Your task to perform on an android device: In the Amazon app, look for a washing machine with LG in the brand filter.
Image 0: 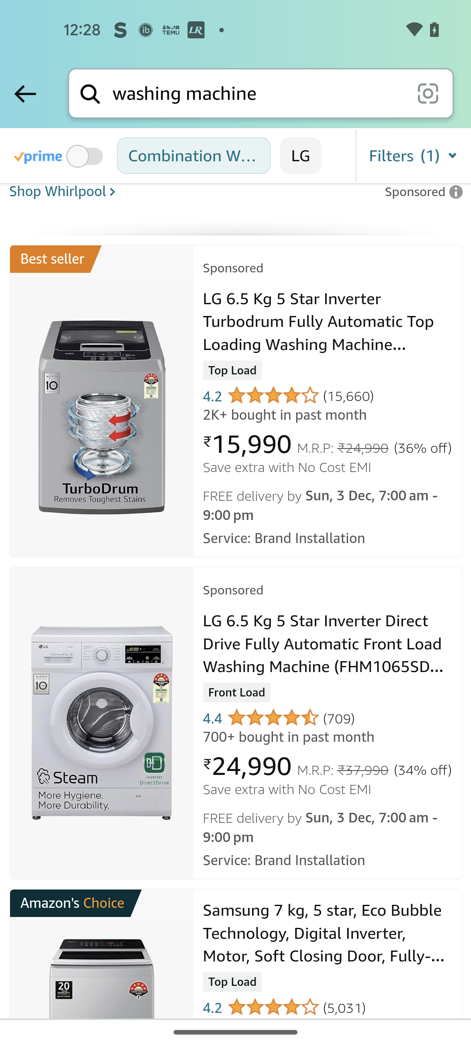
Go to the Filters
Step 0: click (413, 156)
Image 1: 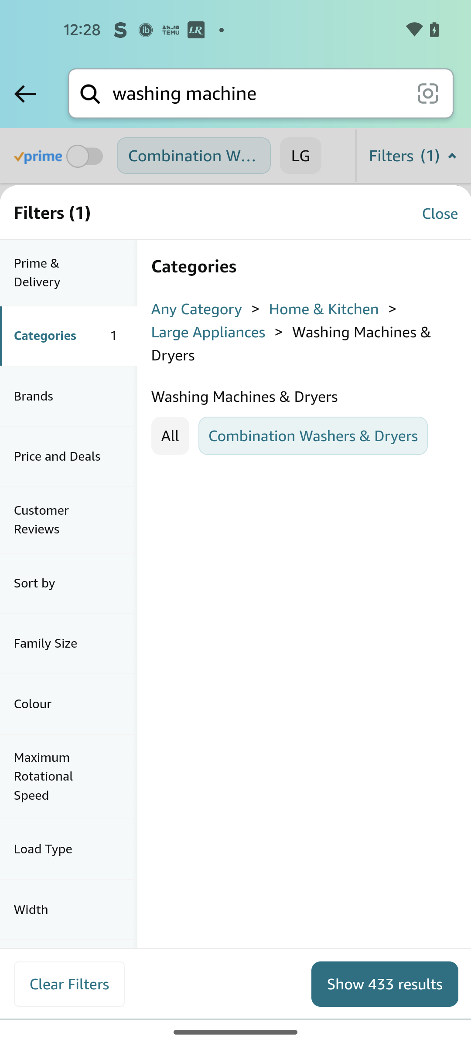
Click on the Brands filter
Step 1: click (68, 396)
Image 2: 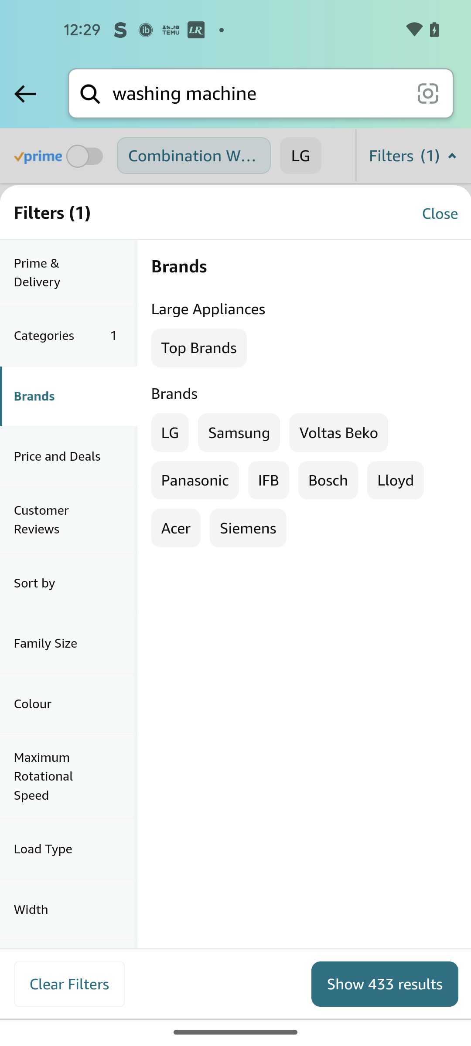
Select LG brand
Step 2: click (170, 431)
Image 3: 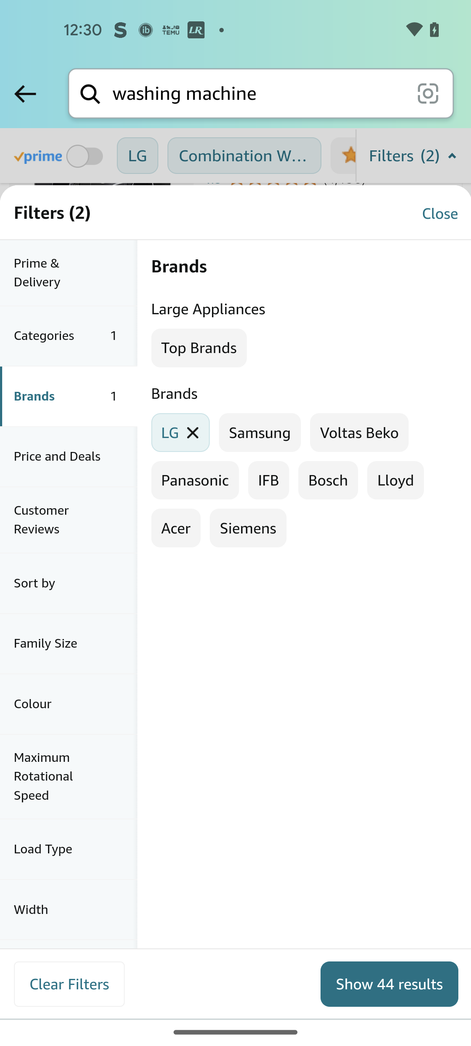
Click on the Show 44 results button
Step 3: click (389, 983)